Your task to perform on an android device: Add "The Road Less Traveled"  book by Elizabeth Billingsley to my Bookscape app cart.
Image 0: 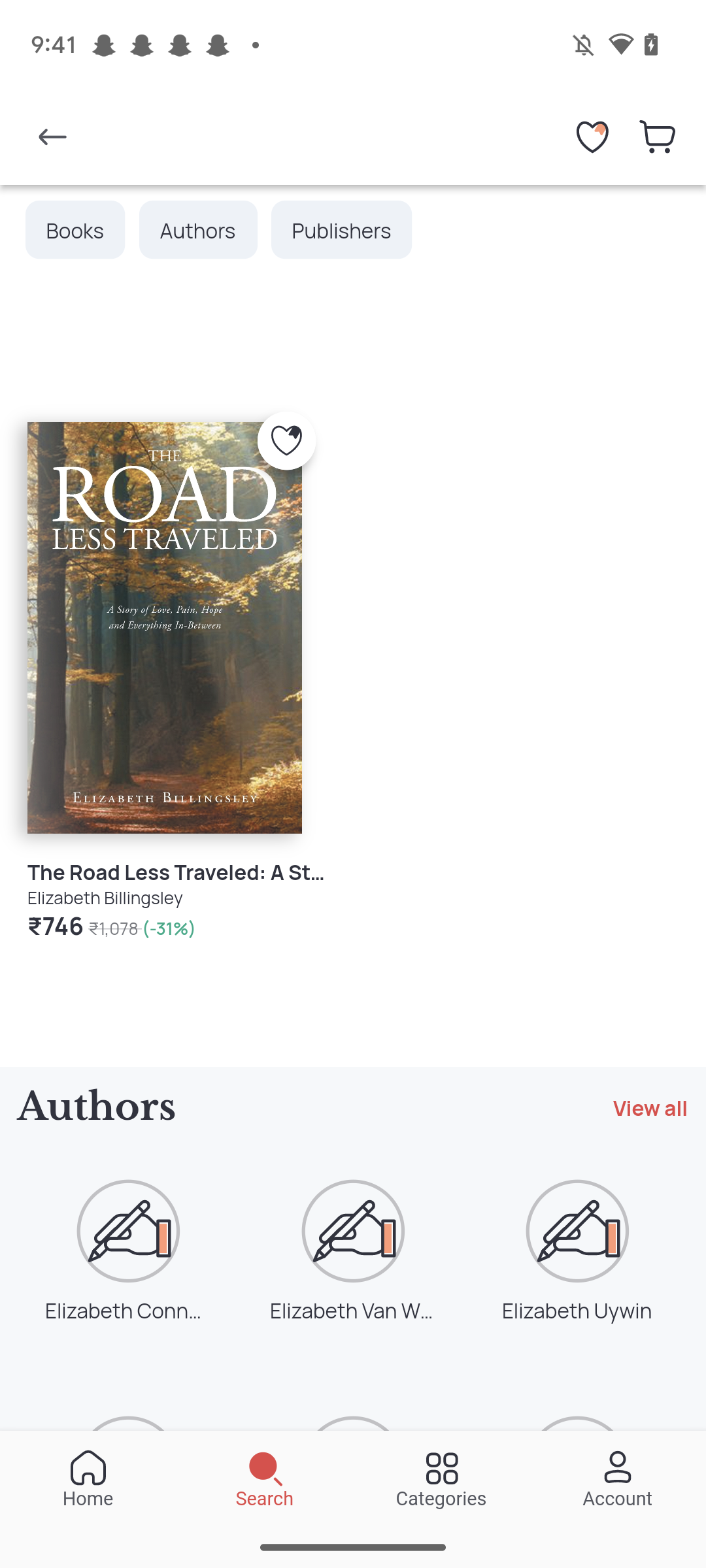
Open the The Road Less Traveled" book by Elizabeth Billingsley tab.
Step 0: click (219, 662)
Image 1: 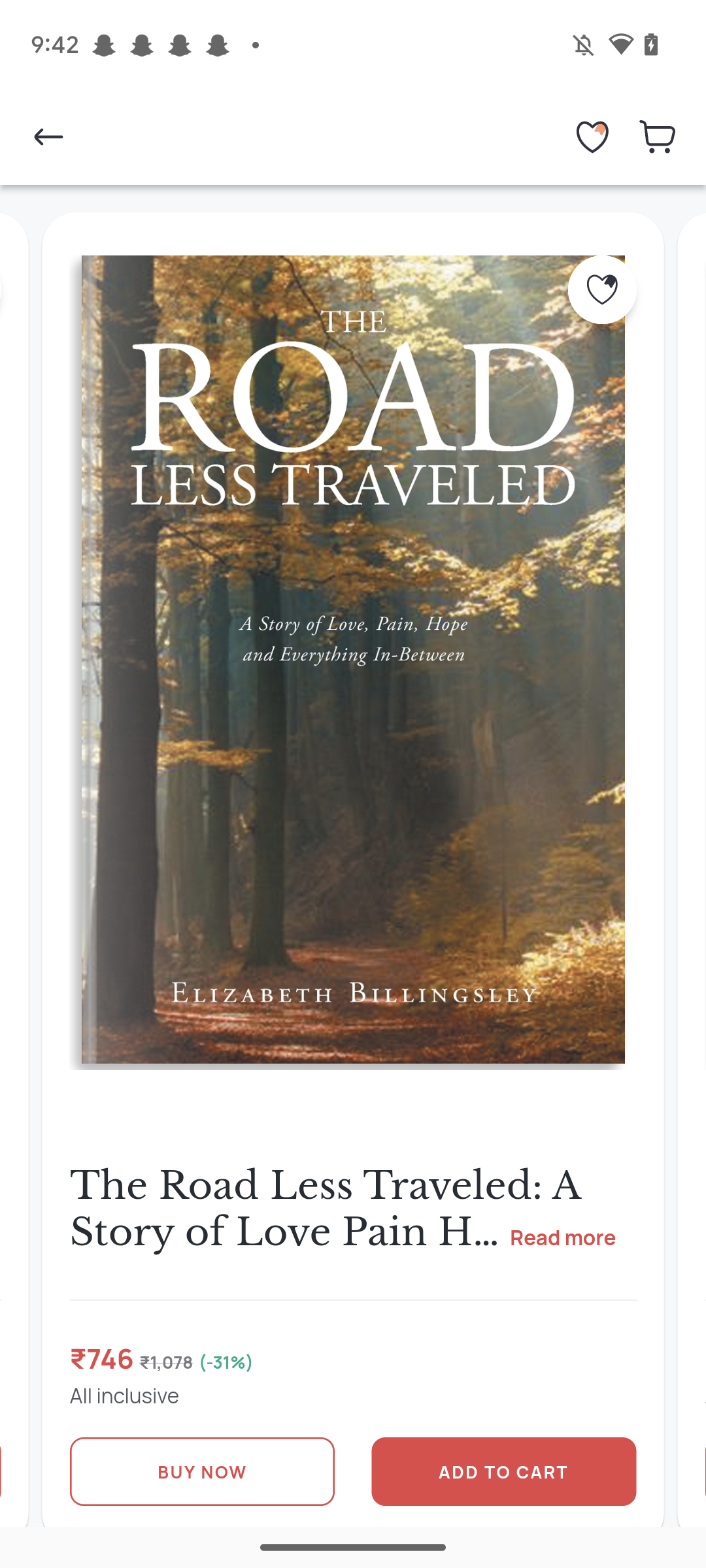
Click on the "Add to Cart" option at the bottom right corner of the screen.
Step 1: click (504, 1471)